Your task to perform on an android device: Create a shortcut to the private file folder at the drive app.
Image 0: 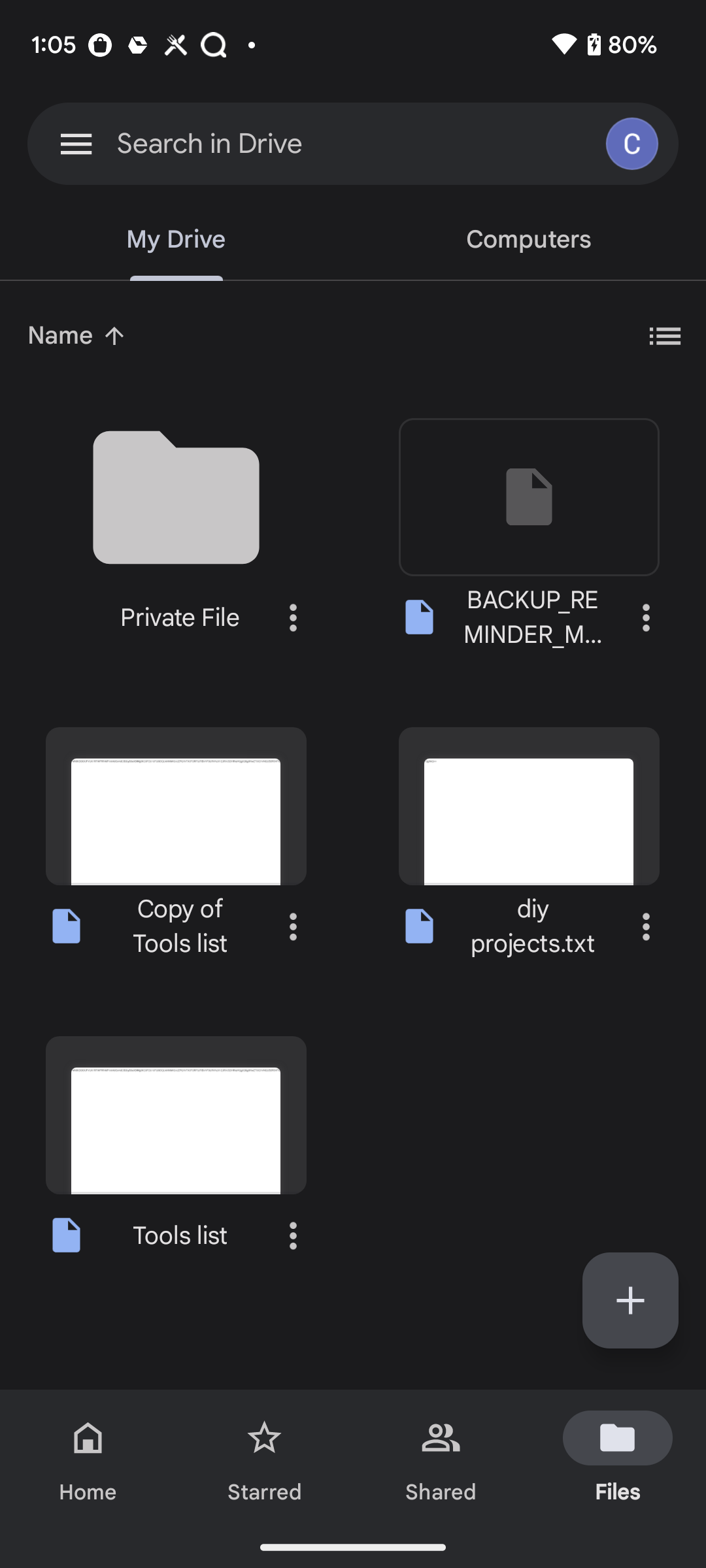
Click on the three dot icon of private file folder 
Step 0: click (293, 617)
Image 1: 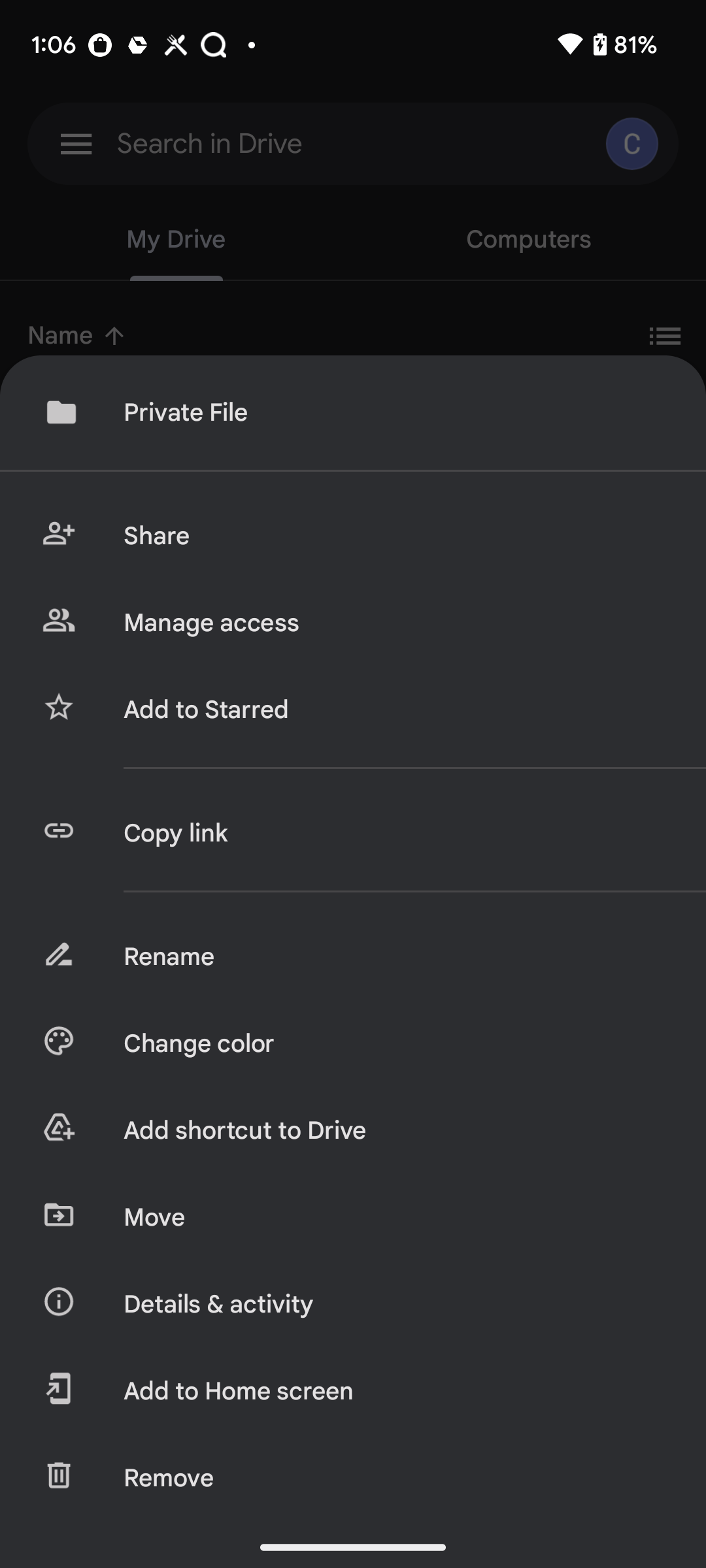
Click on the Add shortcut to drive
Step 1: click (394, 1130)
Image 3: 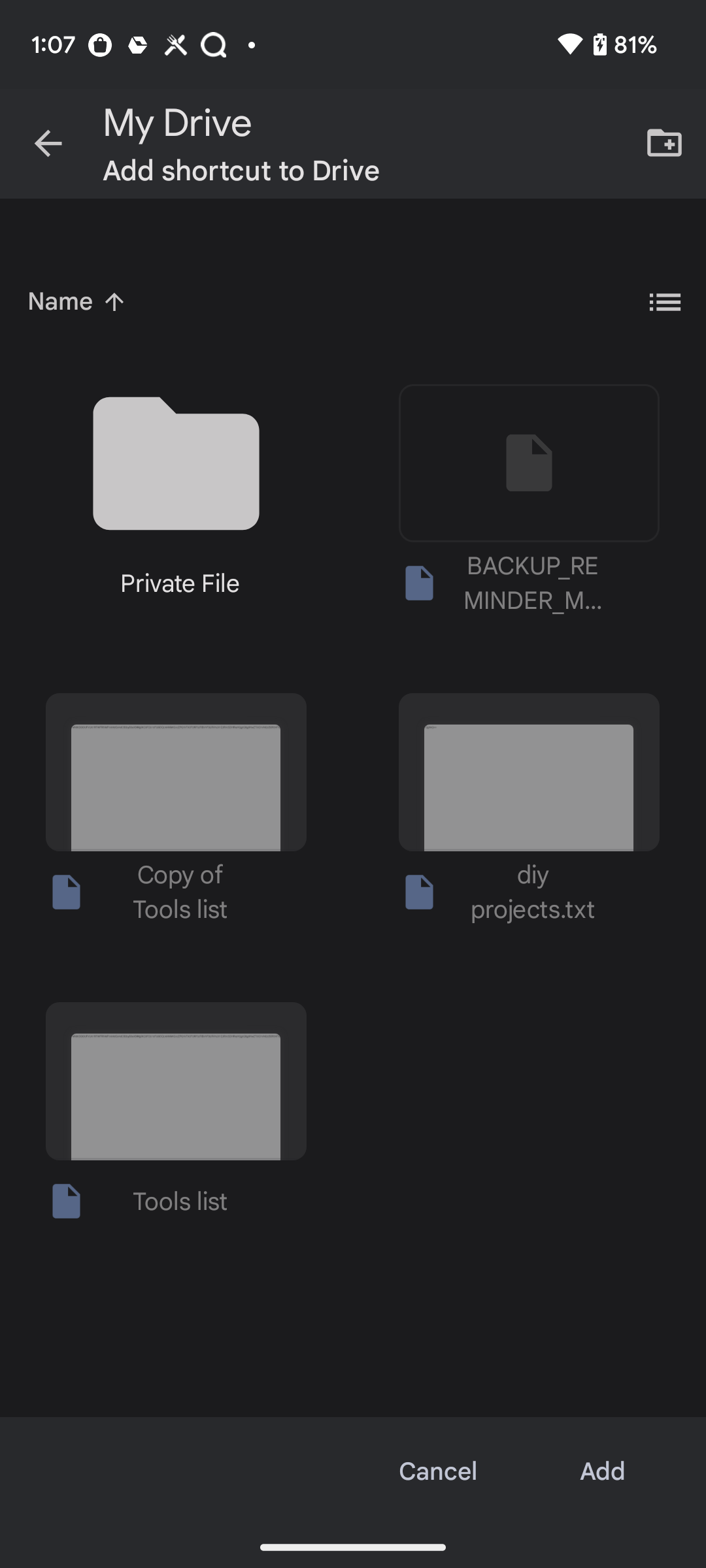
Click on Add option at the bottom right corner of the screen
Step 3: click (603, 1471)